Your task to perform on an android device: I want to send the yoga video to mike.waggoner@hotwater.com via the Gmail app so he can do yoga with the help of the video.
Image 0: 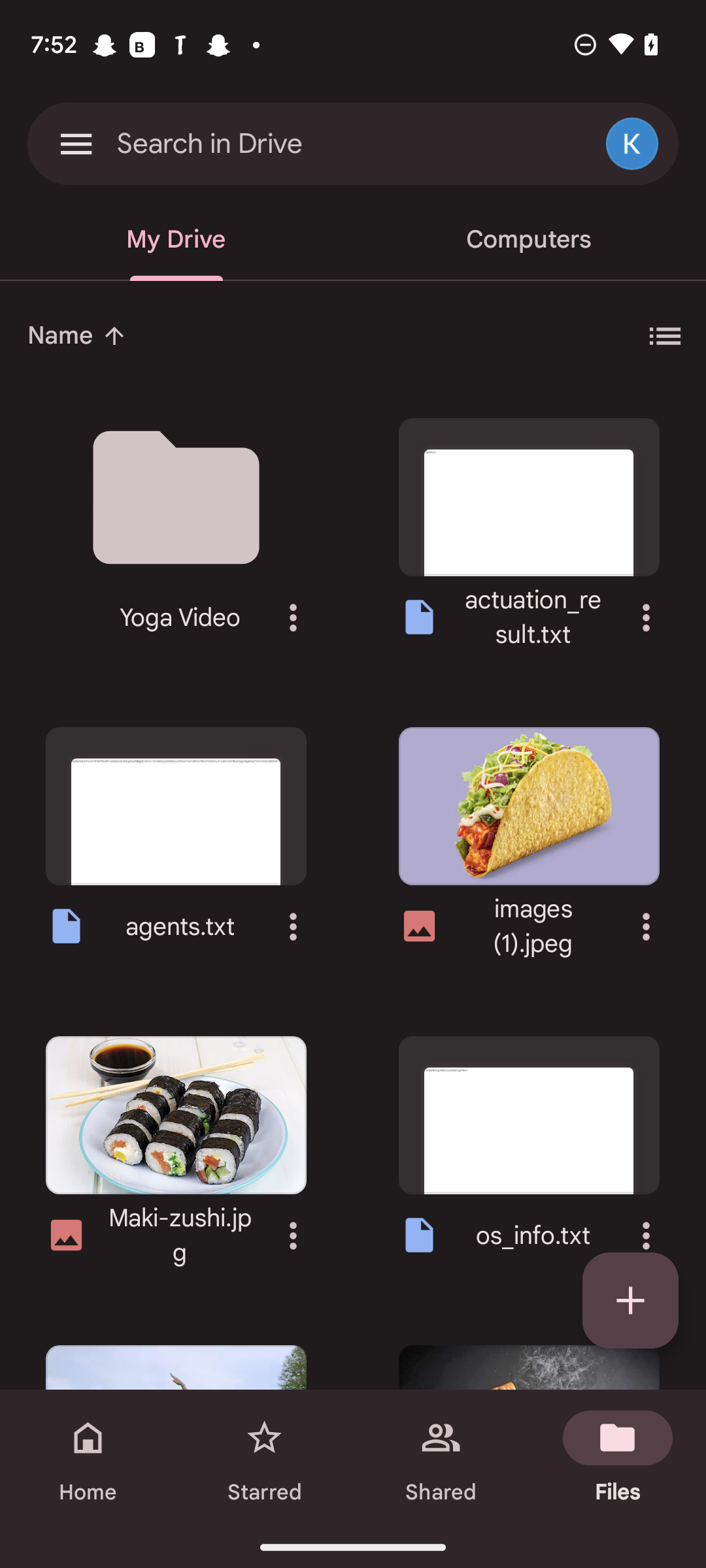
Click on the three dots next to the yoga folder
Step 0: click (293, 617)
Image 1: 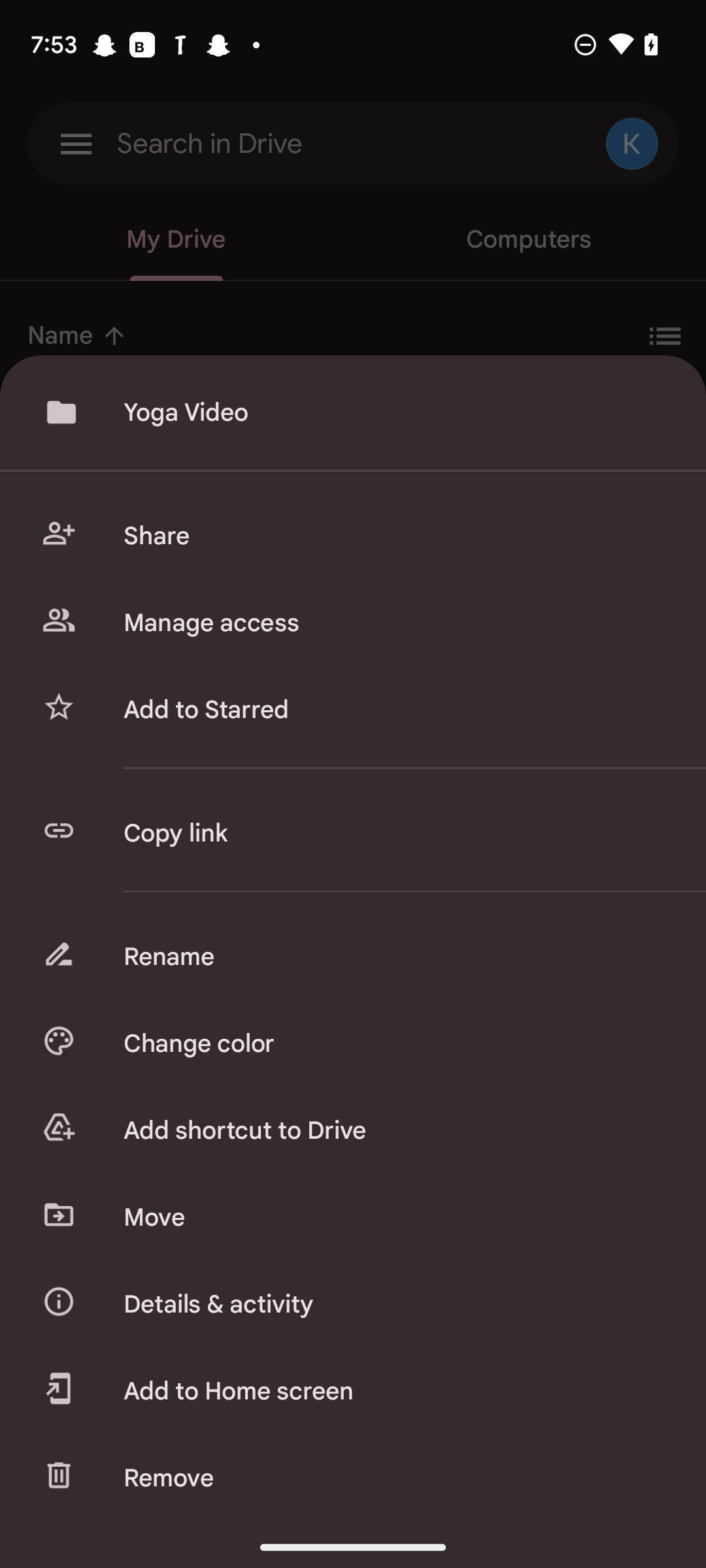
Click on the share option.
Step 1: click (394, 536)
Image 2: 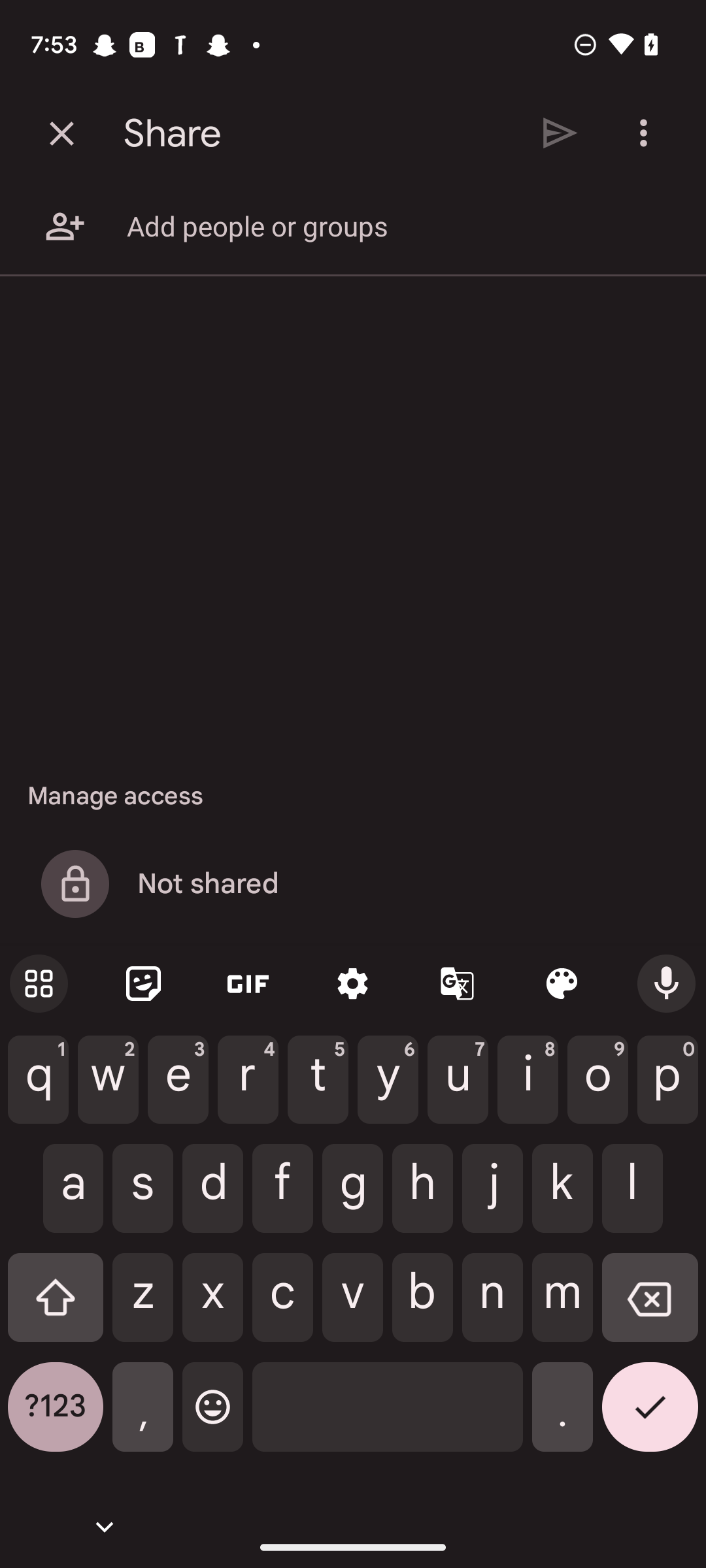
Type recipient as mike.waggoner@hotwater.com 
Step 2: type " mike.waggoner@hotwater.com "
Image 3: 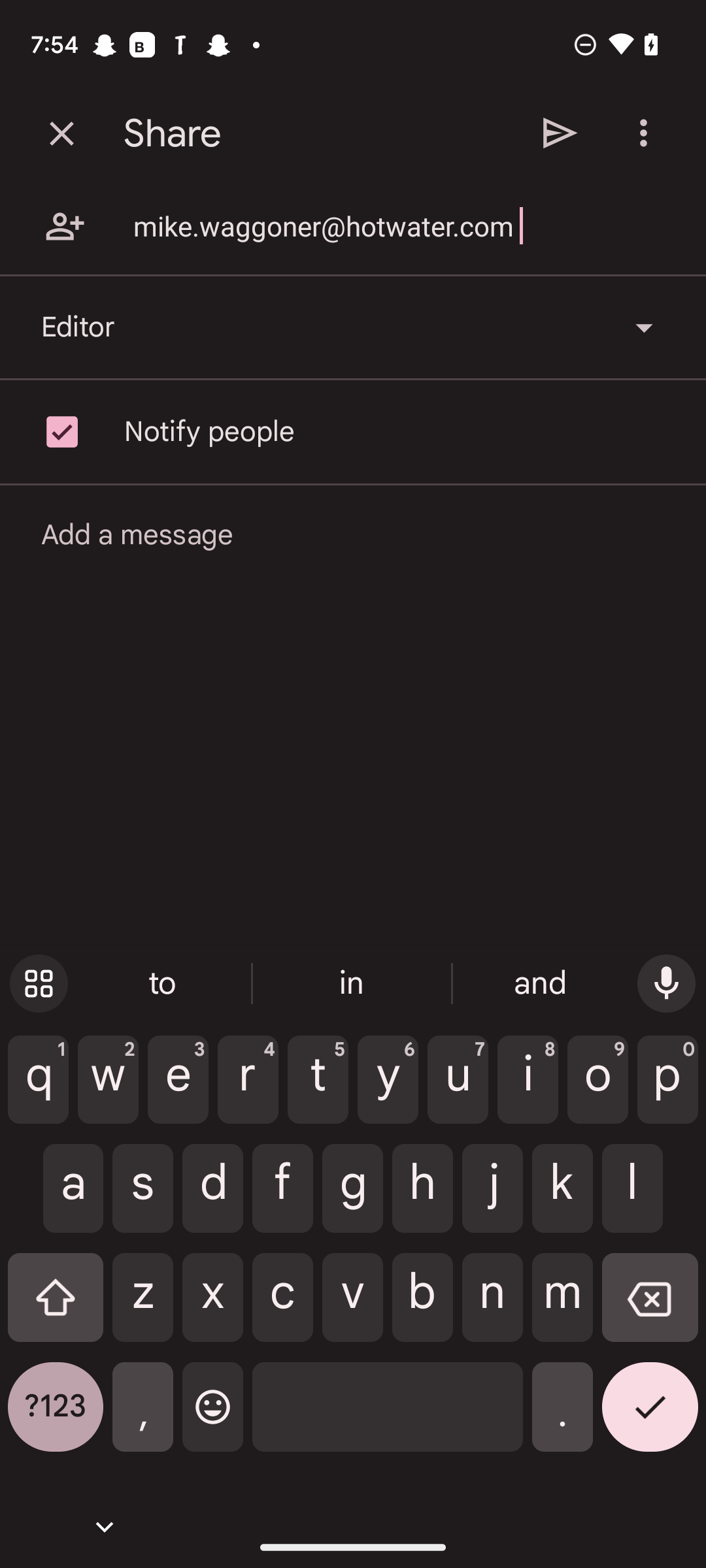
Click on the send icon
Step 3: click (560, 133)
Image 4: 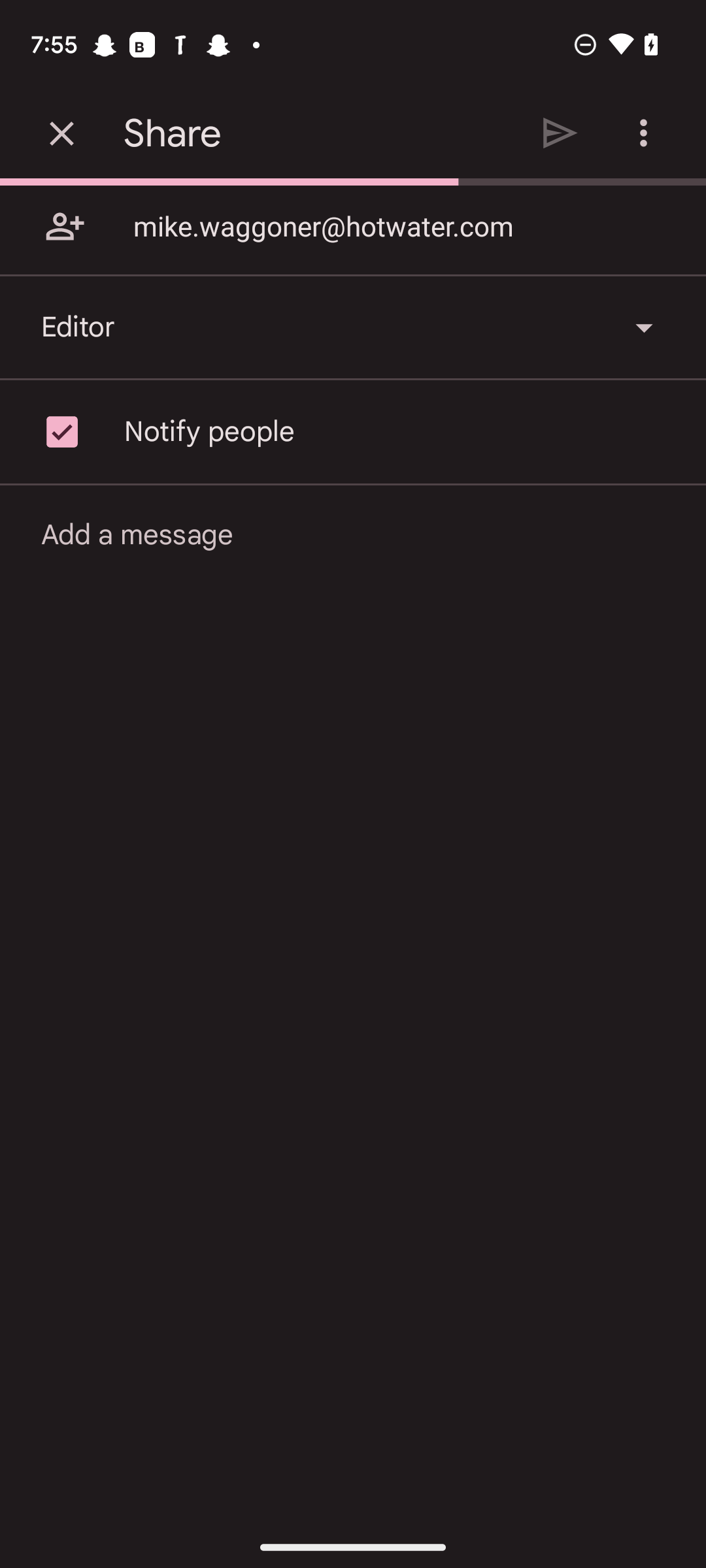
Click on the send icon
Step 4: wait
Image 5: 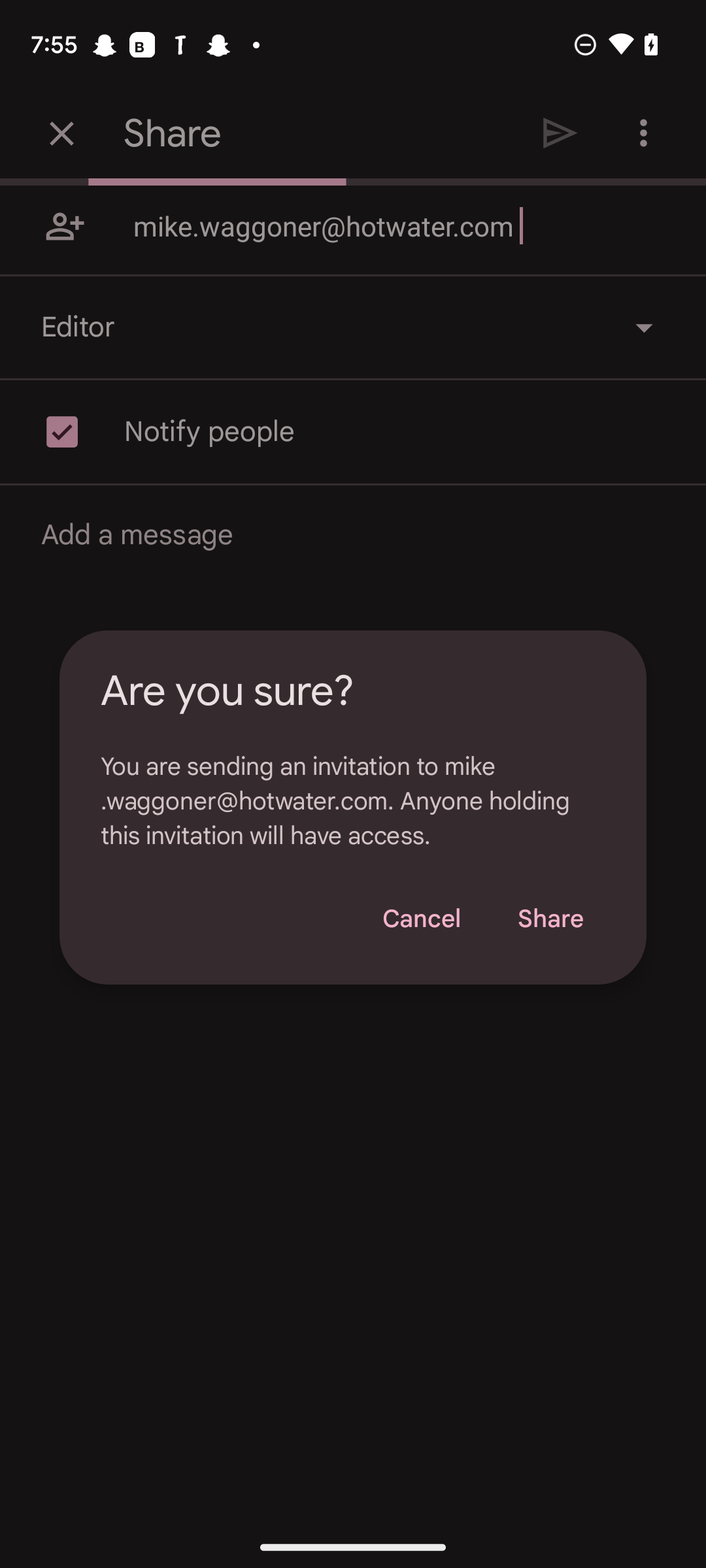
Click on the share button.
Step 5: click (550, 919)